Your task to perform on an android device: Show me the currency exchange rates of euro and USD in the past week on the Currency Plus app.
Image 0: 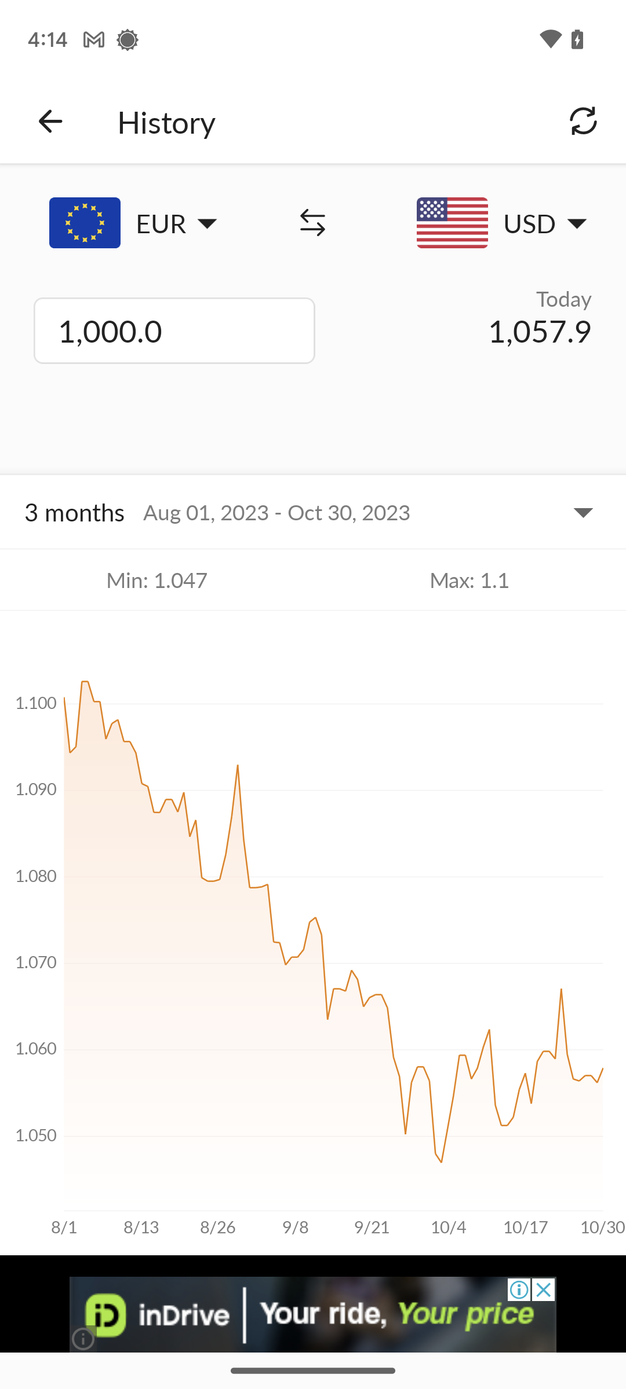
Click on the drop down on the top-right of the chart.
Step 0: click (354, 511)
Image 1: 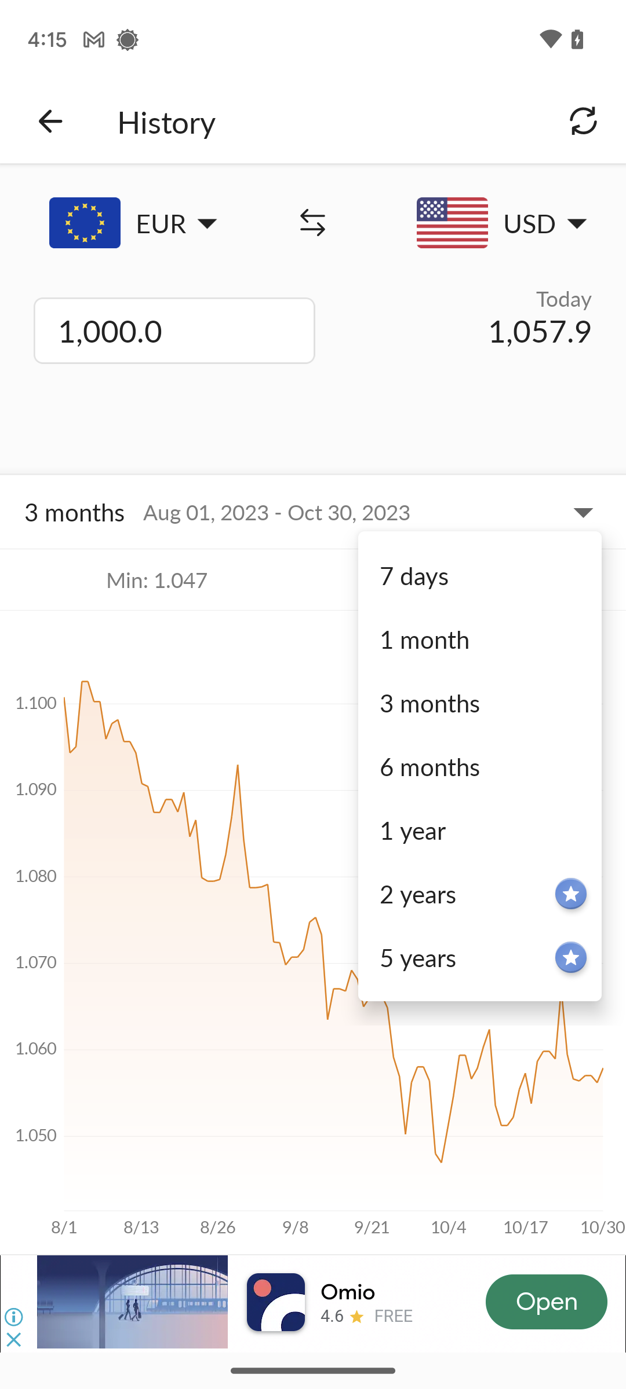
Click on 7 days tab.
Step 1: click (469, 579)